Your task to perform on an android device: I saw this sushi recipe made by Krishna Rani in her profile. She is a good chef. Follow her in the Cookpad app.
Image 0: 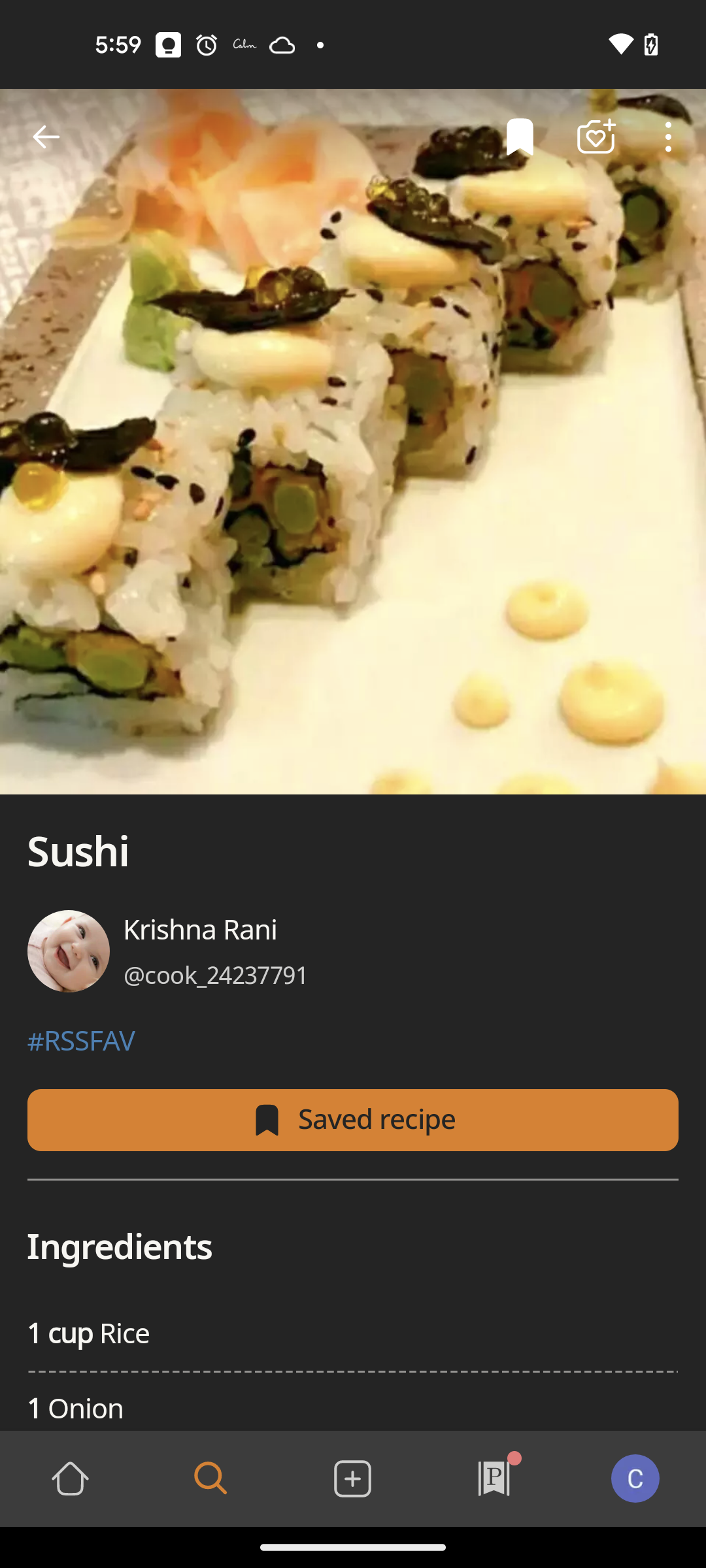
Scroll down to find the follow option
Step 0: scroll down
Image 1: 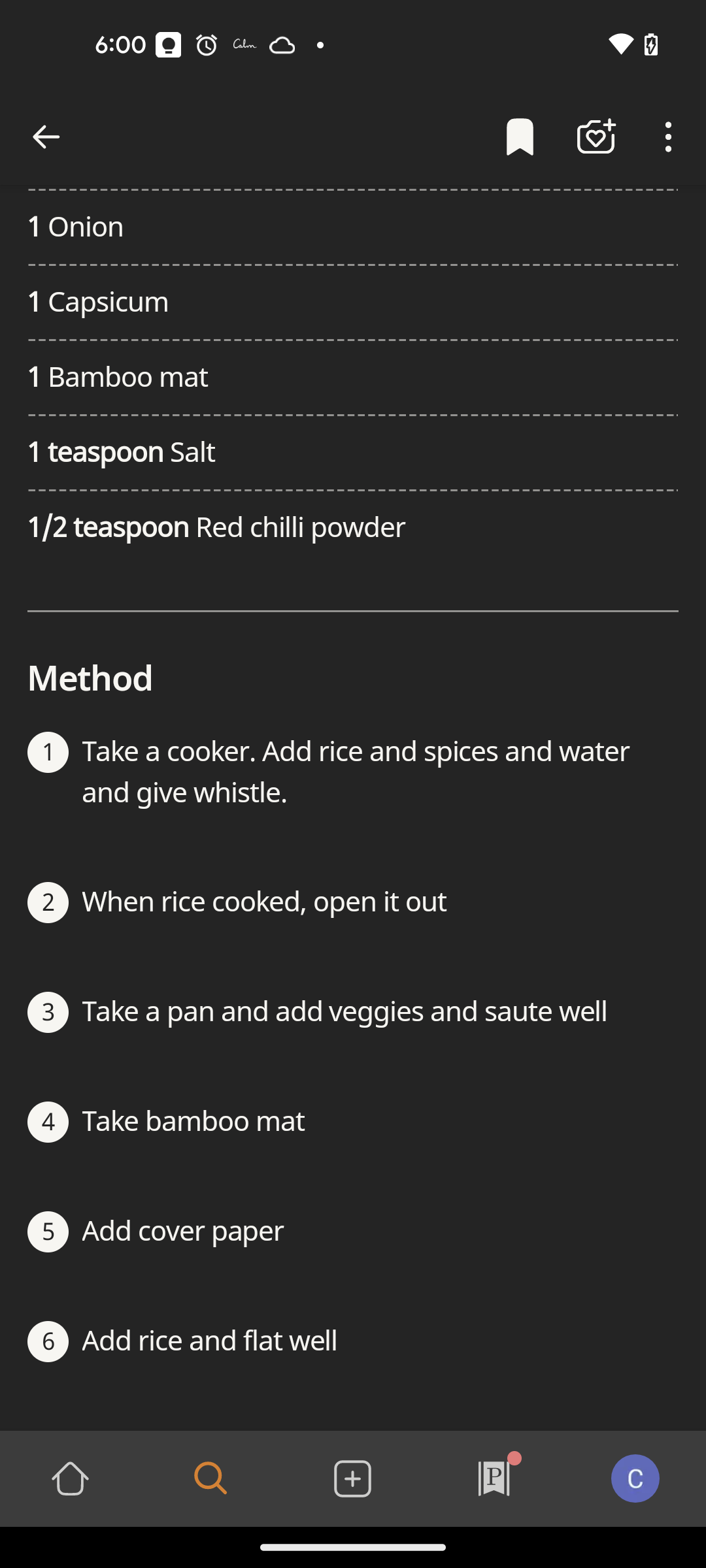
Scroll down to find the follow option
Step 1: scroll down
Image 2: 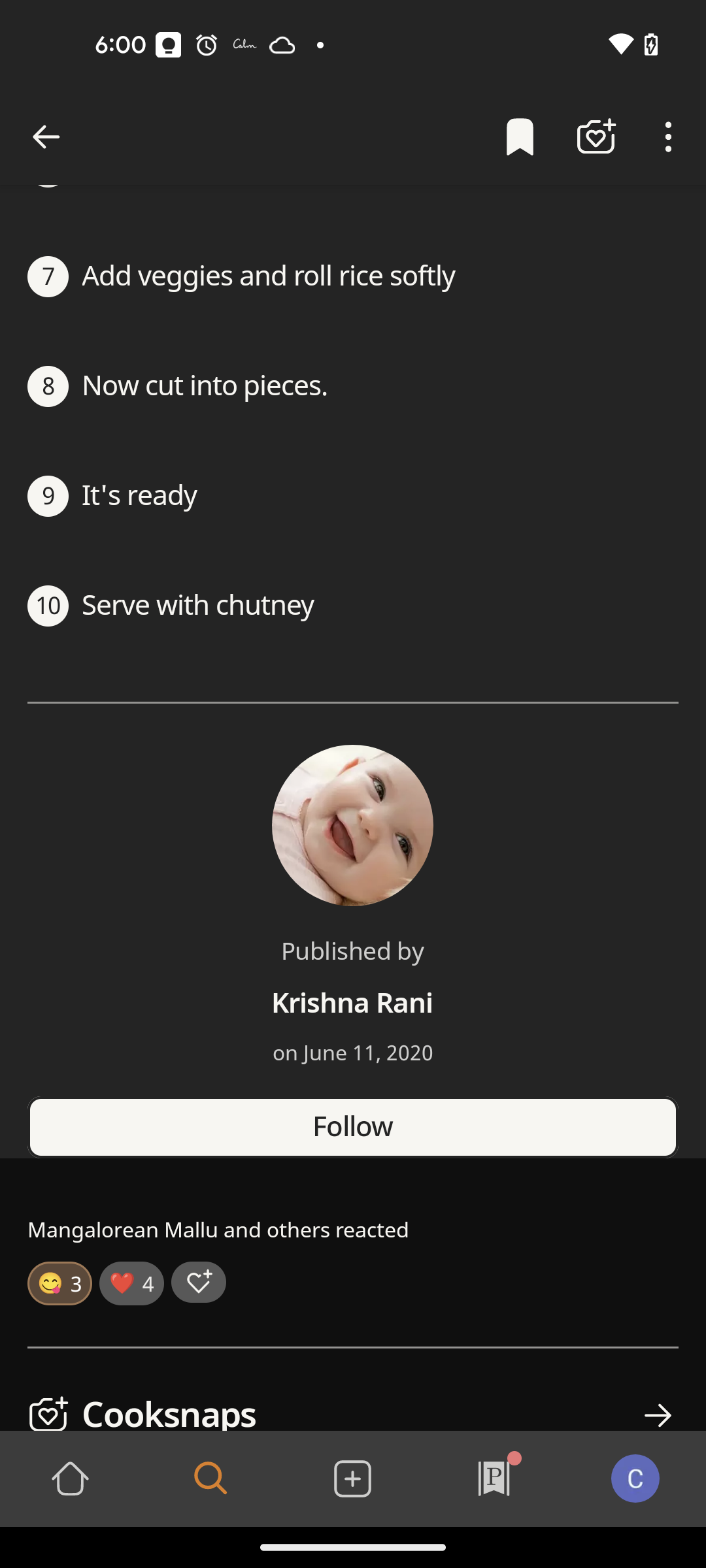
Click on the Follow button
Step 2: click (353, 1127)